Your task to perform on an android device: My native language is English and I am planning to learn German Language, so choose German Language Lesson for me on the DuoCards app.
Image 0: 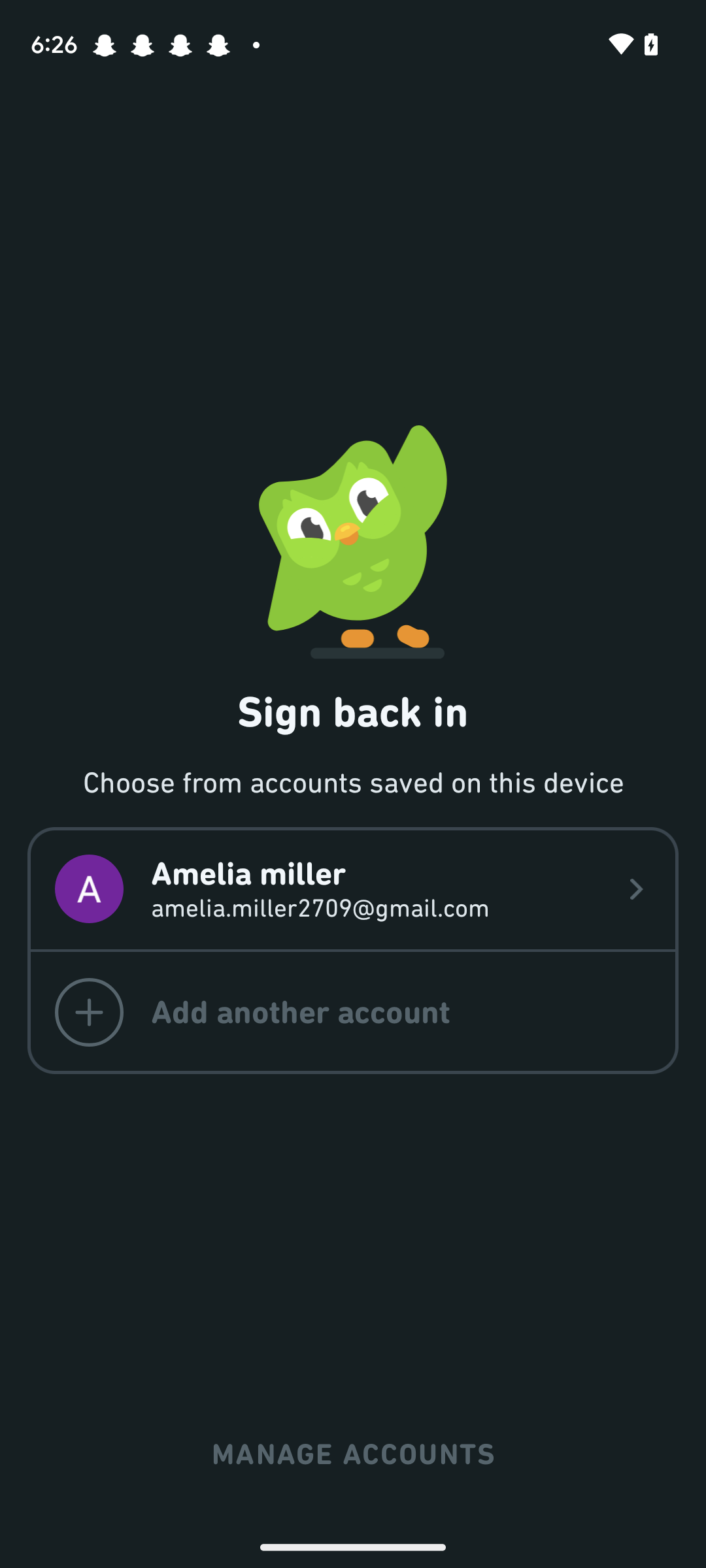
Open the DuoCards app.
Step 0: open app "DuoCards"
Image 1: 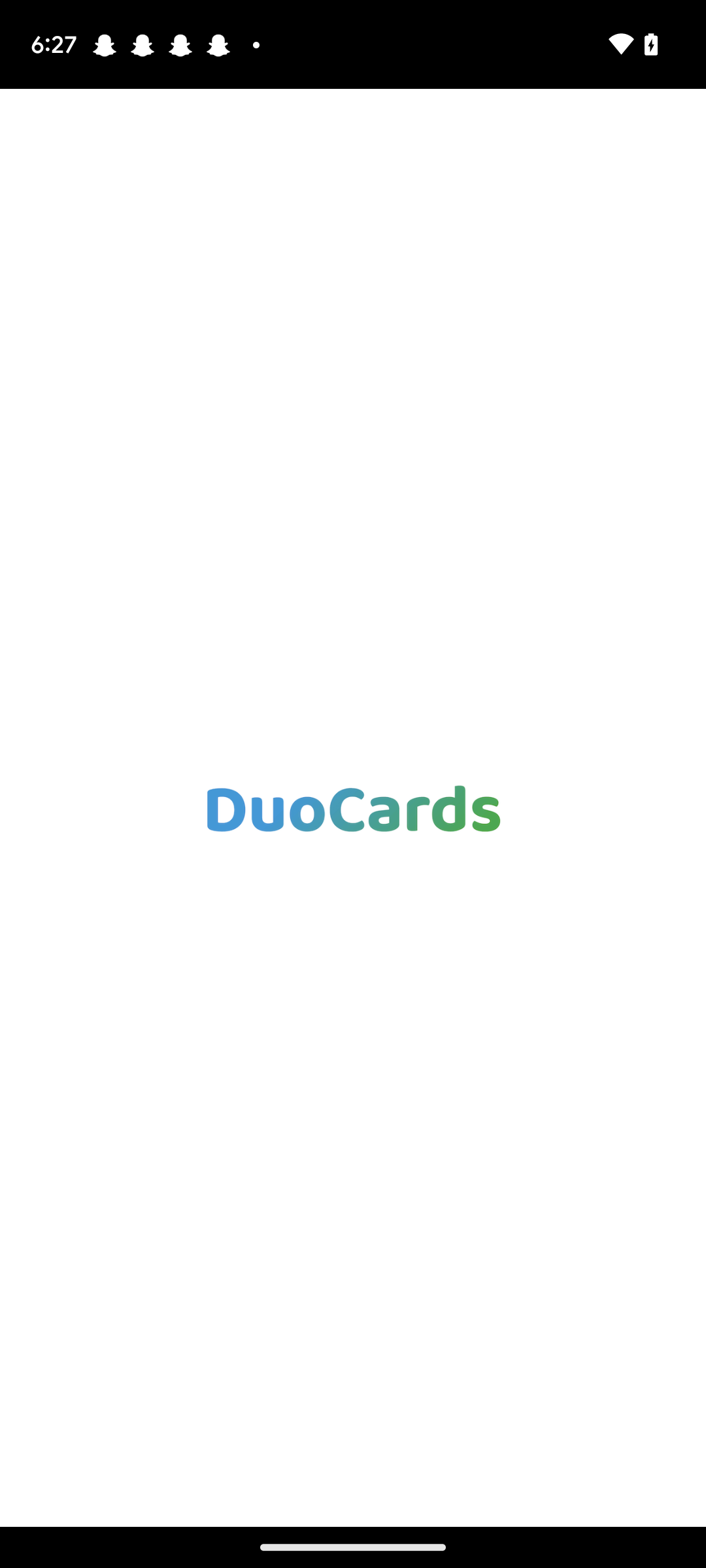
Open the DuoCards app.
Step 1: wait
Image 2: 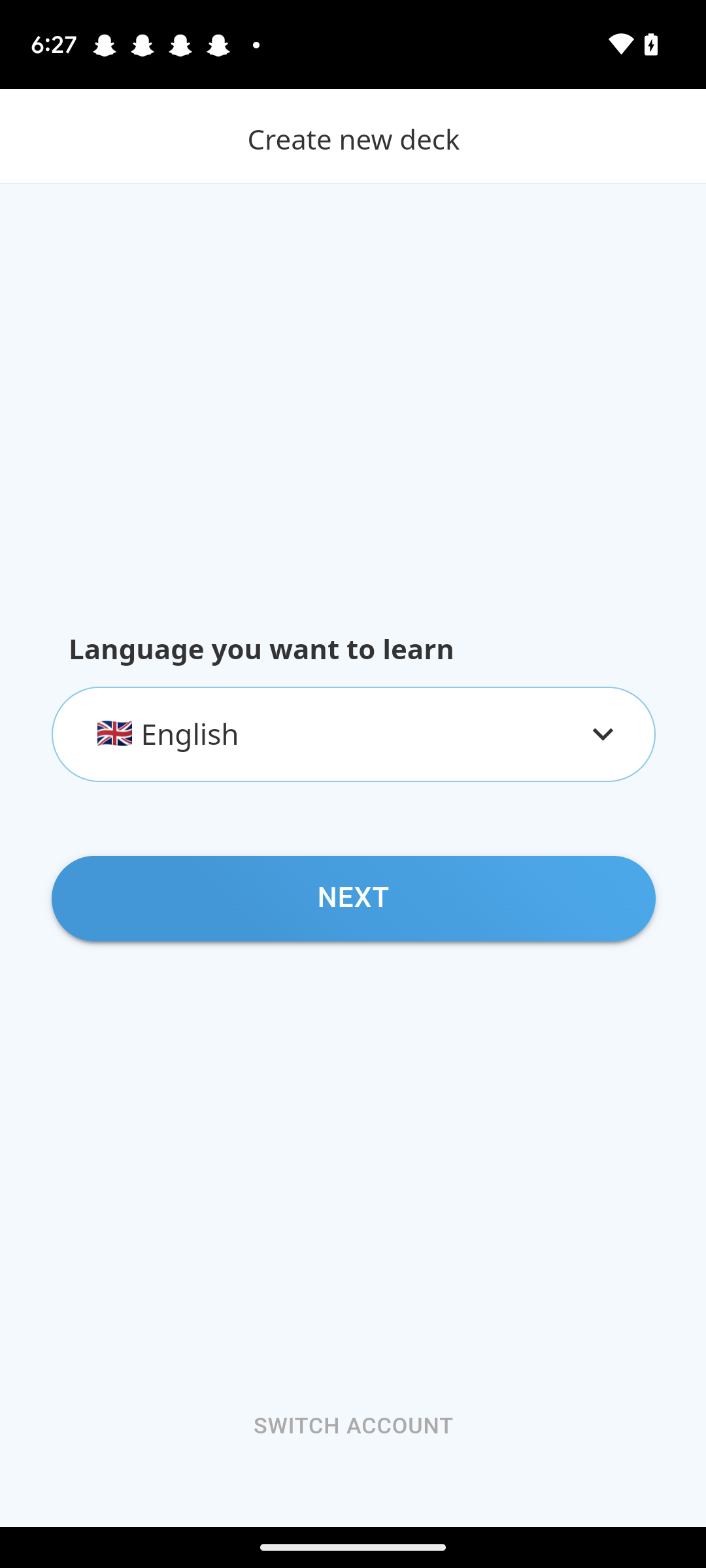
Click on the box displayed on the screen.
Step 2: click (353, 734)
Image 3: 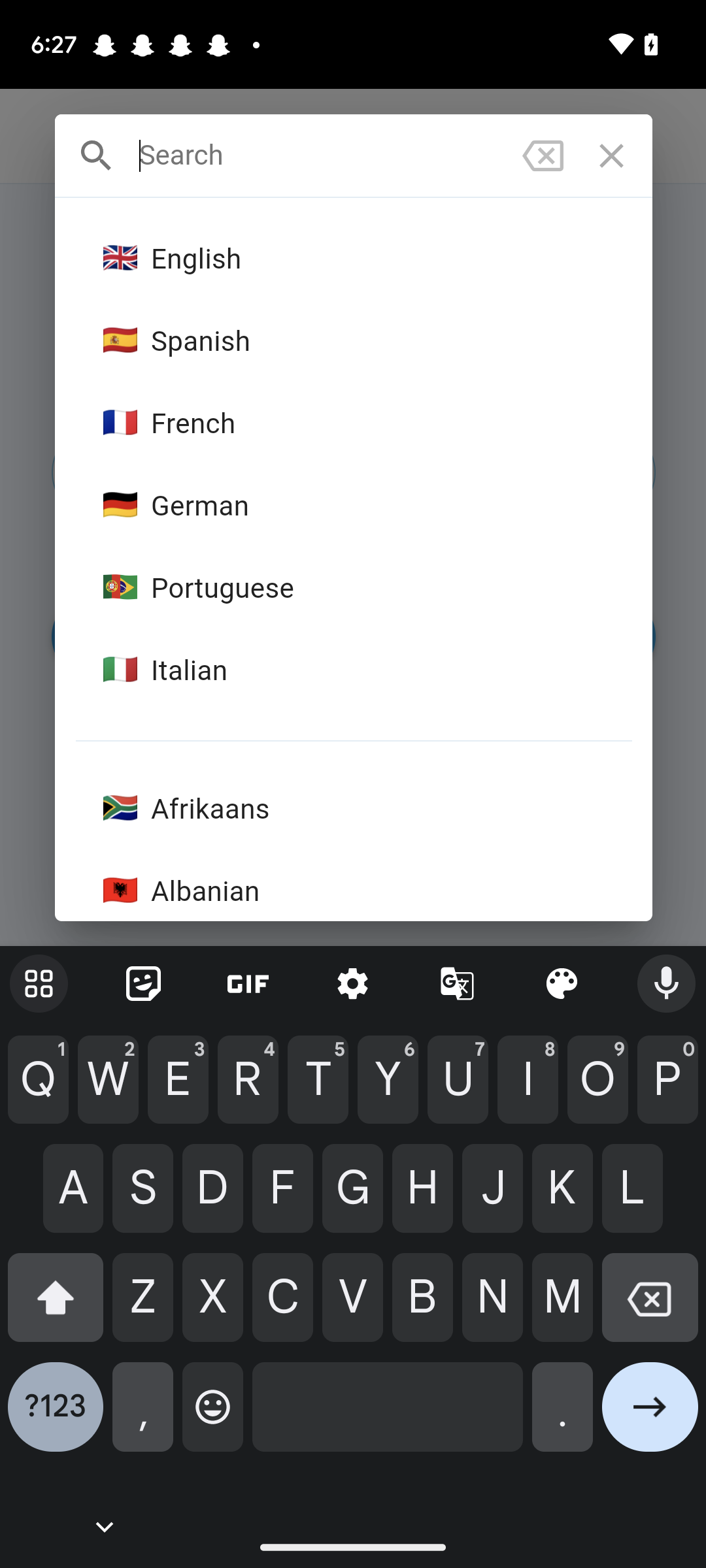
select the Language German.
Step 3: click (353, 506)
Image 4: 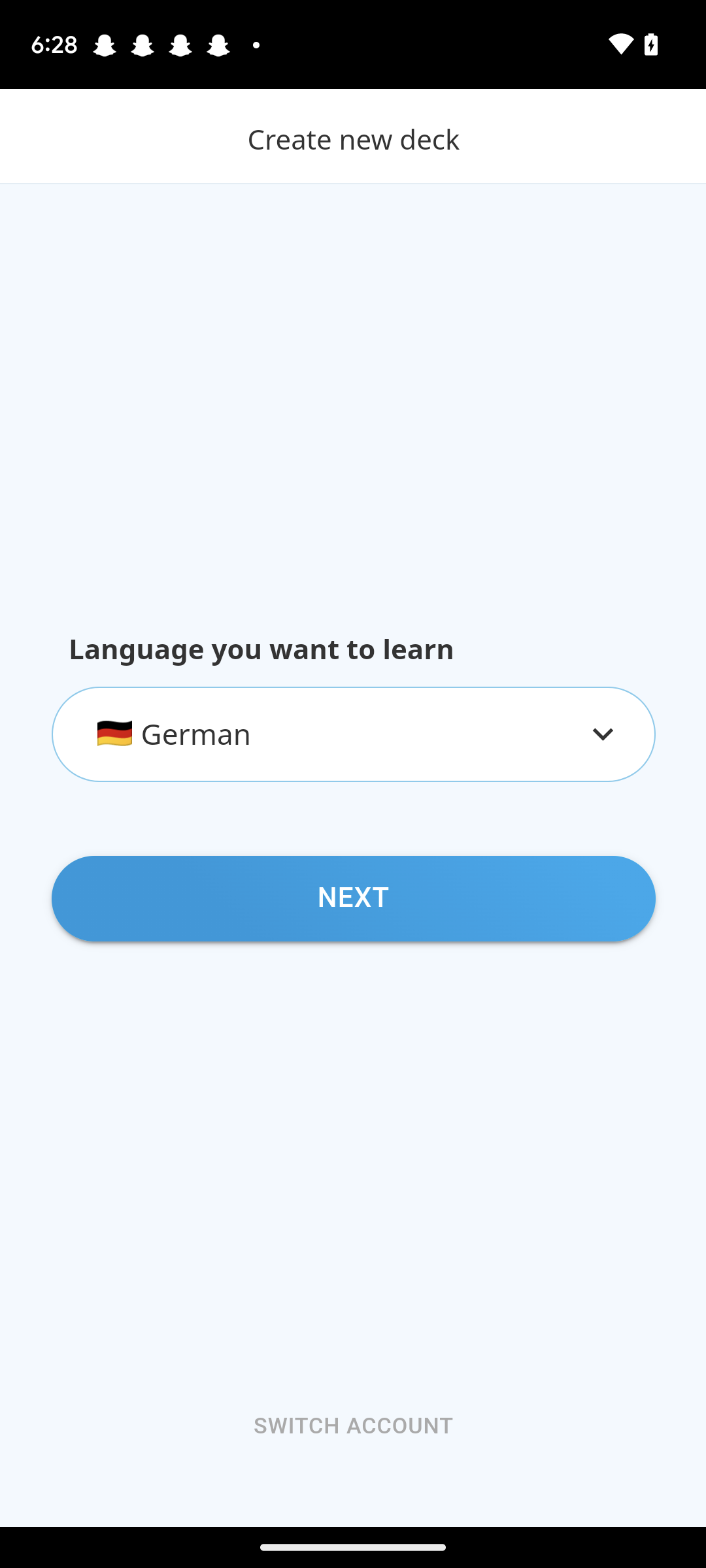
Click on the tab Next.
Step 4: click (353, 898)
Image 5: 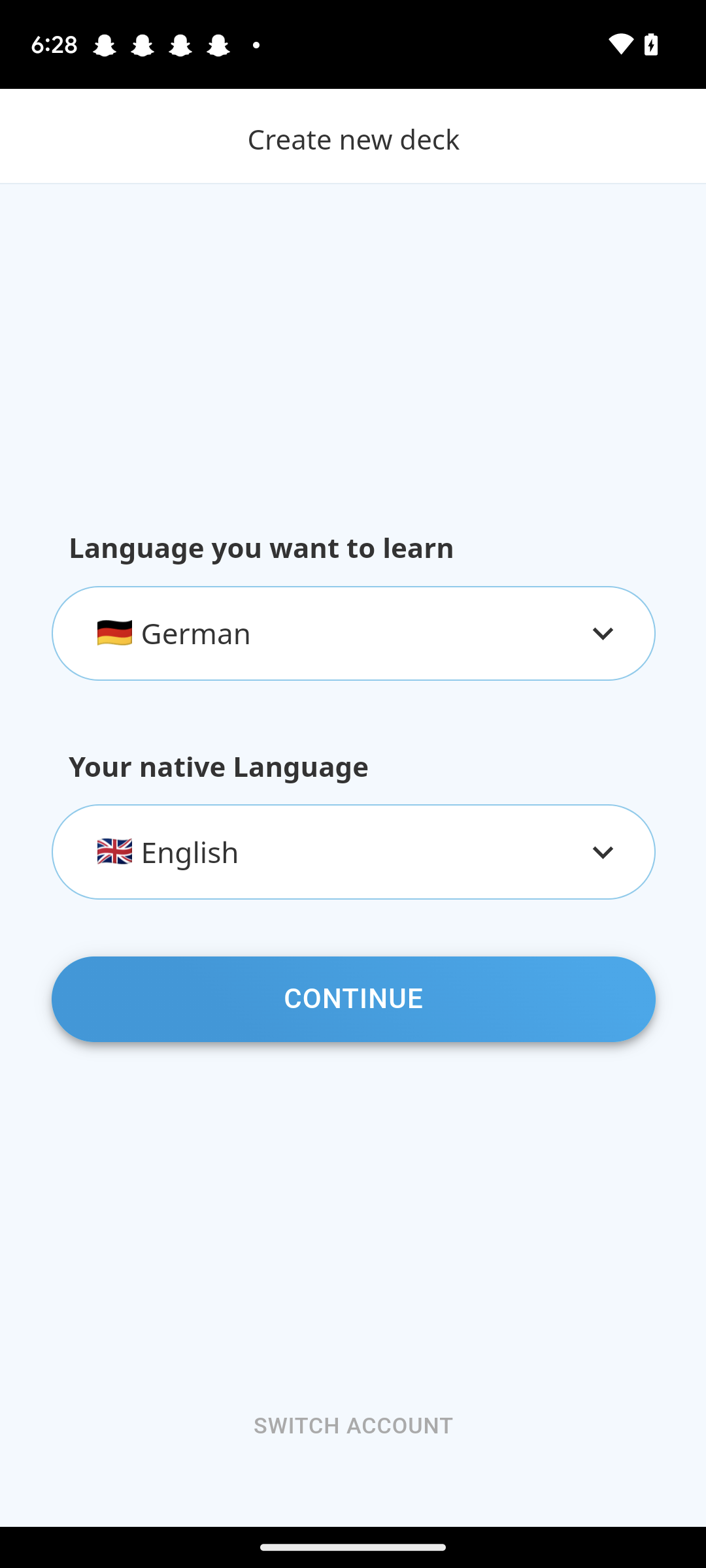
Click on the tab Continue.
Step 5: click (353, 999)
Image 6: 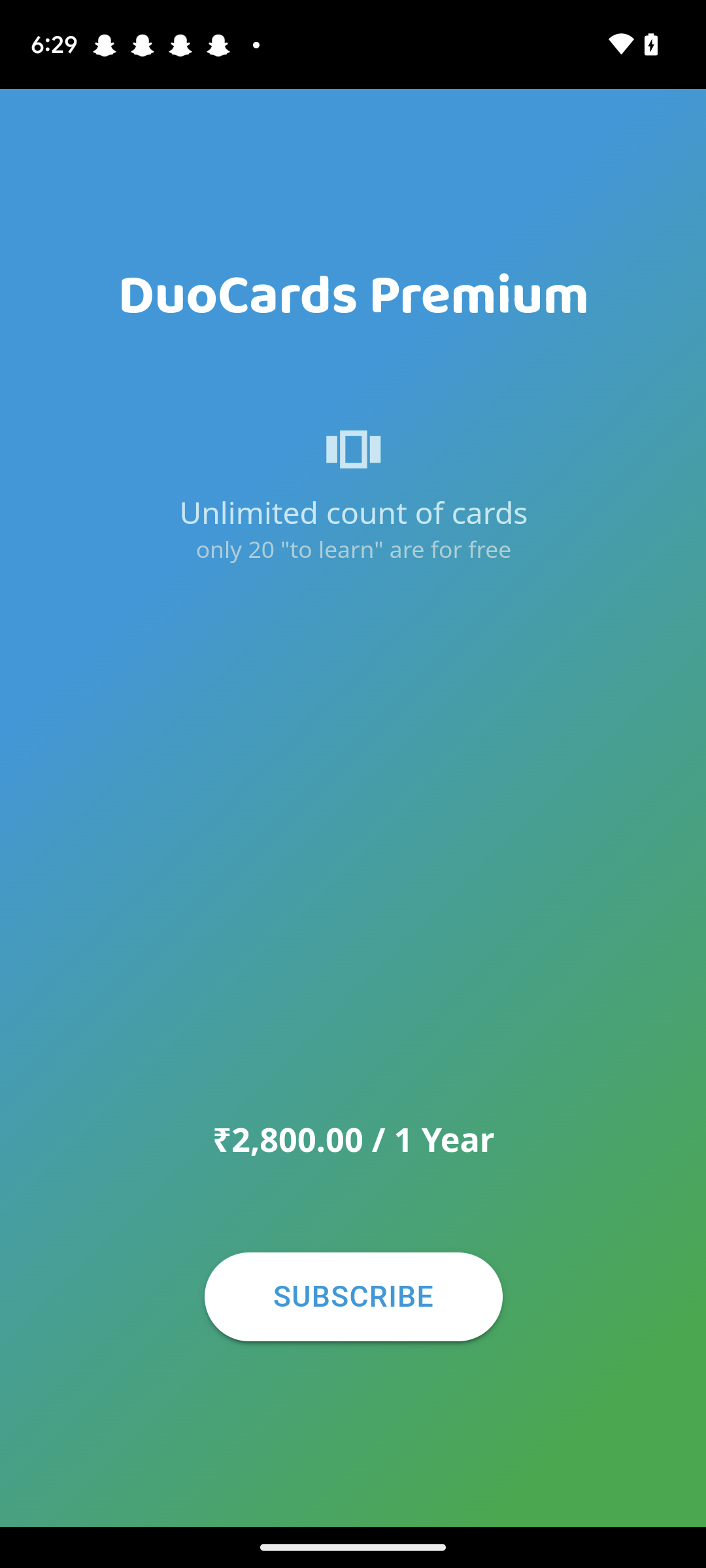
Click on the tab Continue.
Step 6: wait